Your task to perform on an android device: In the Hiking Project App share your hike route and stats of Mussoorie Urban Trail on gmail to dbwscratch.test.id2@gmail.com
Image 0: 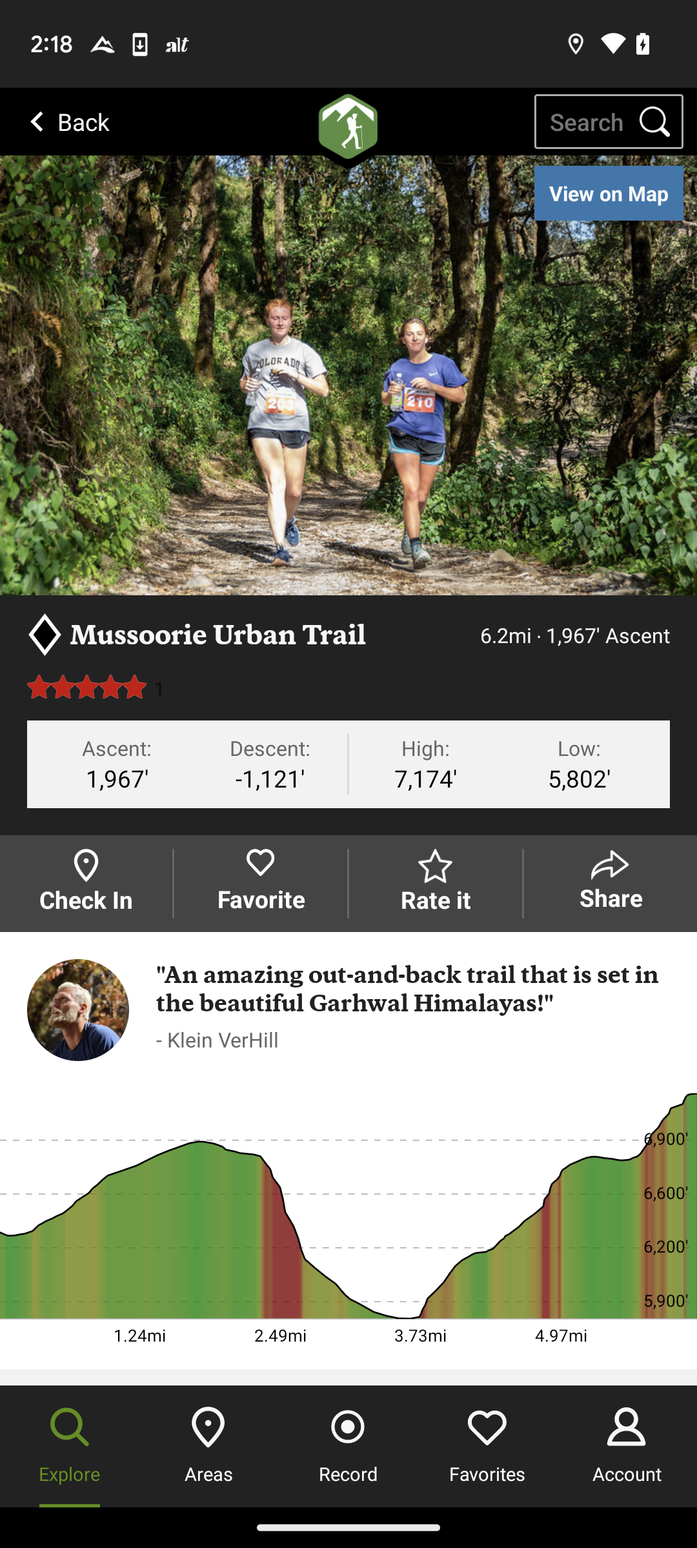
Click on the share option
Step 0: click (611, 897)
Image 1: 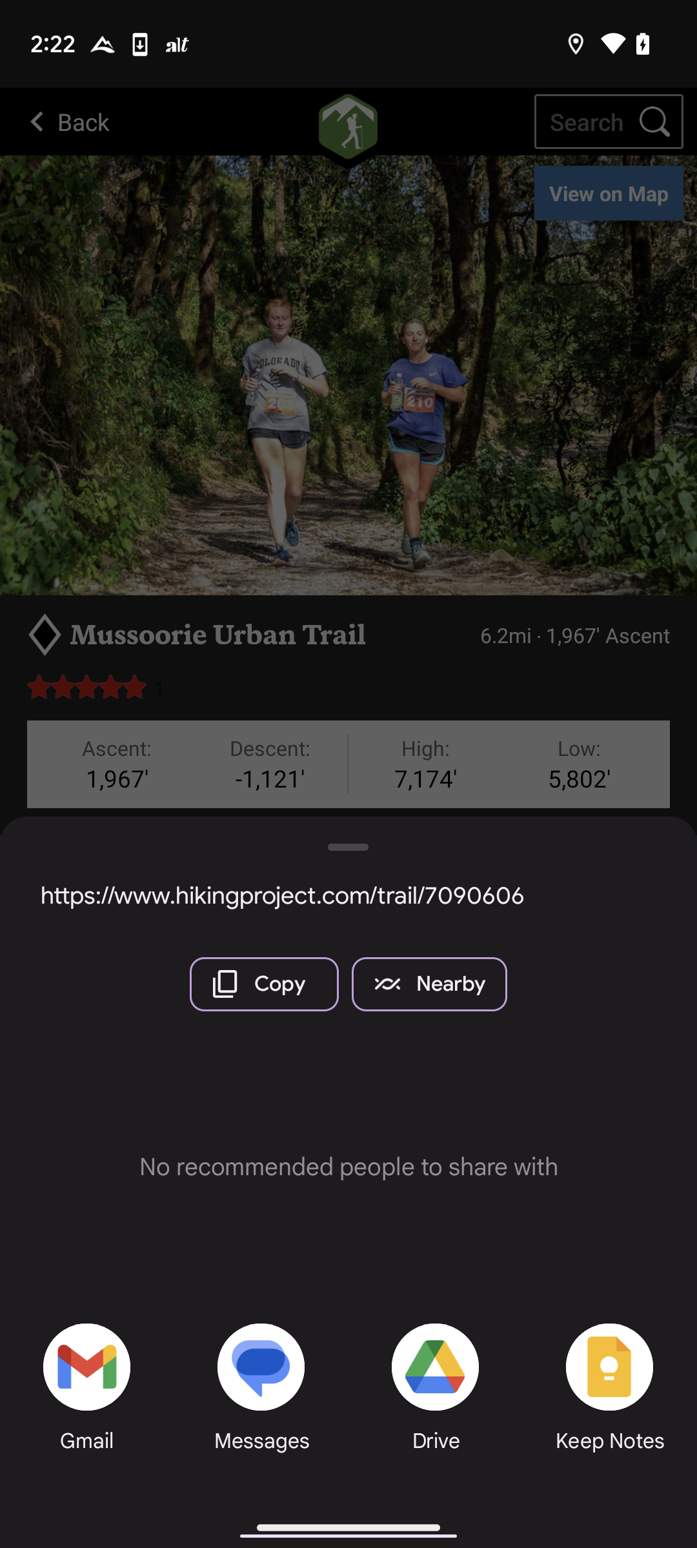
Click on the Gmail at the bottom left corner
Step 1: click (86, 1367)
Image 2: 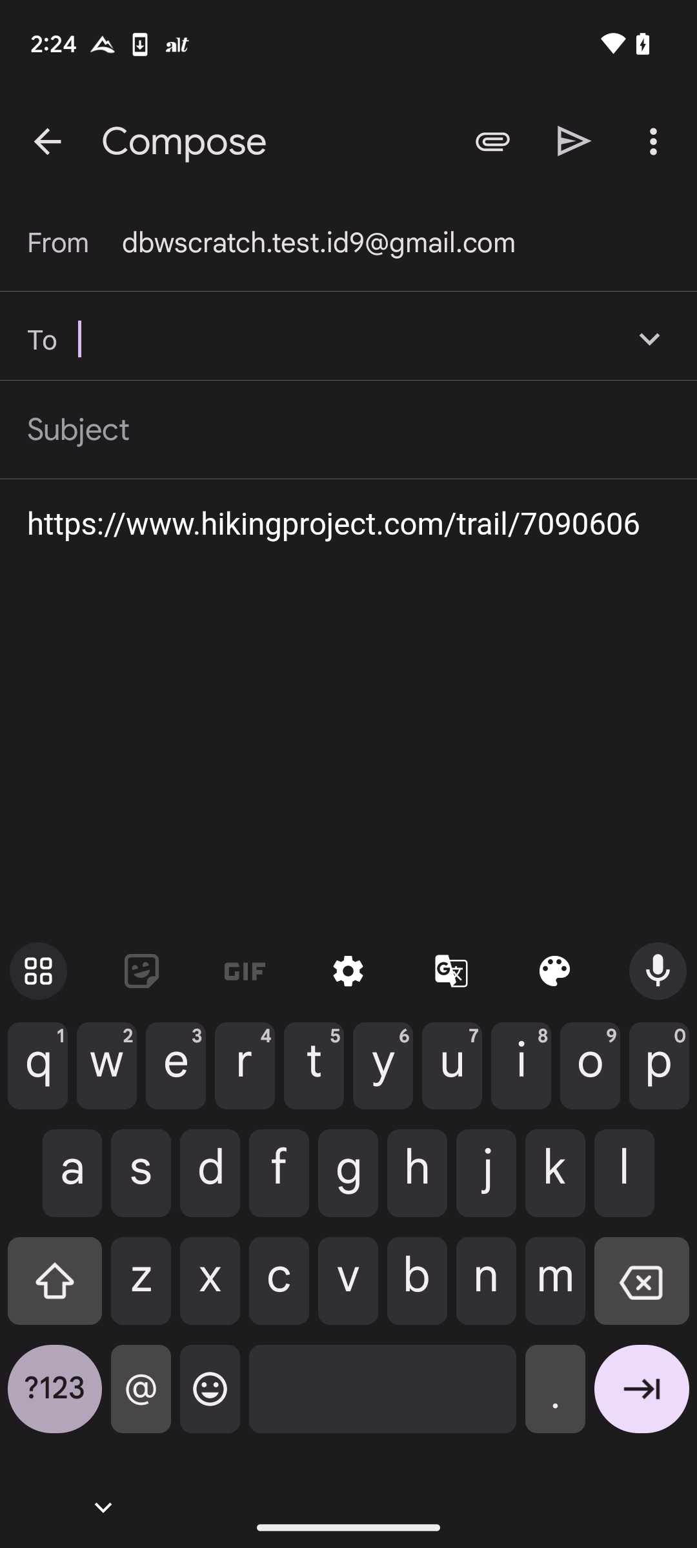
Type the dbwscratch.test.id2@gmail.com
Step 2: type "dbwscratch.test.id2@gmail.com"
Image 3: 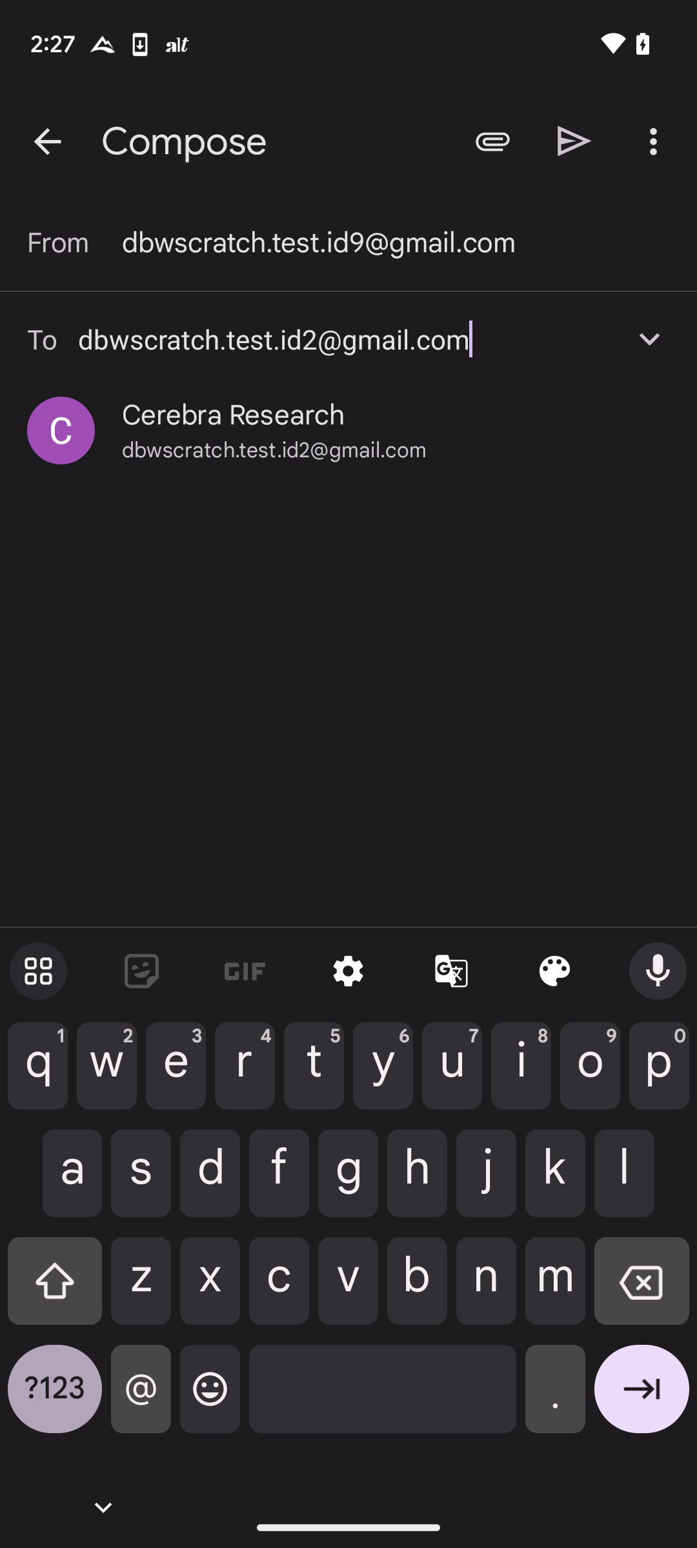
Click on the below suggestion dbwscratch.test.id2@gmail.com
Step 3: click (396, 430)